Your task to perform on an android device: I want to interact with my wife on the Gmail app, so compose an email with the body, "Hello, my wife, How are you?" and send to my wife, clarawagner98b@gmail.com on the gmail app.
Image 0: 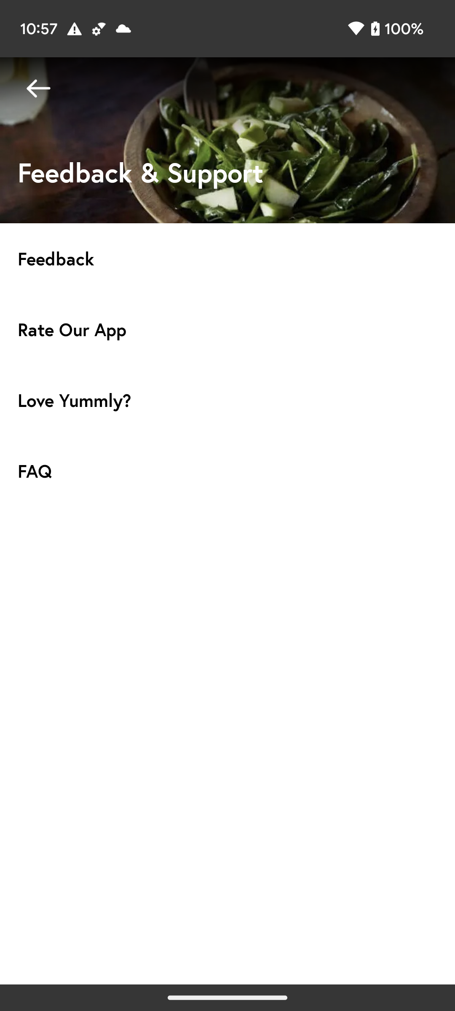
Open the Gmail app.
Step 0: open app "Gmail"
Image 1: 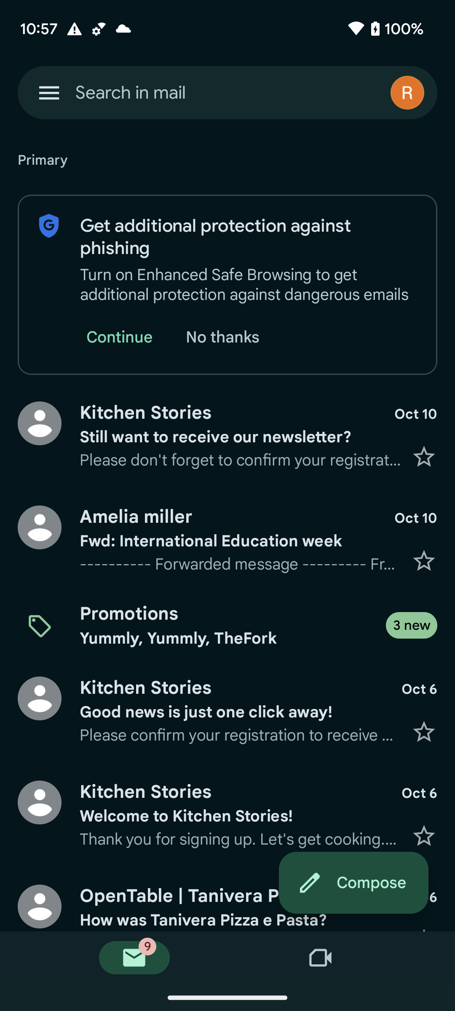
Click on the Compose button at the bottom right corner of the screen to compose an email.
Step 1: click (353, 883)
Image 2: 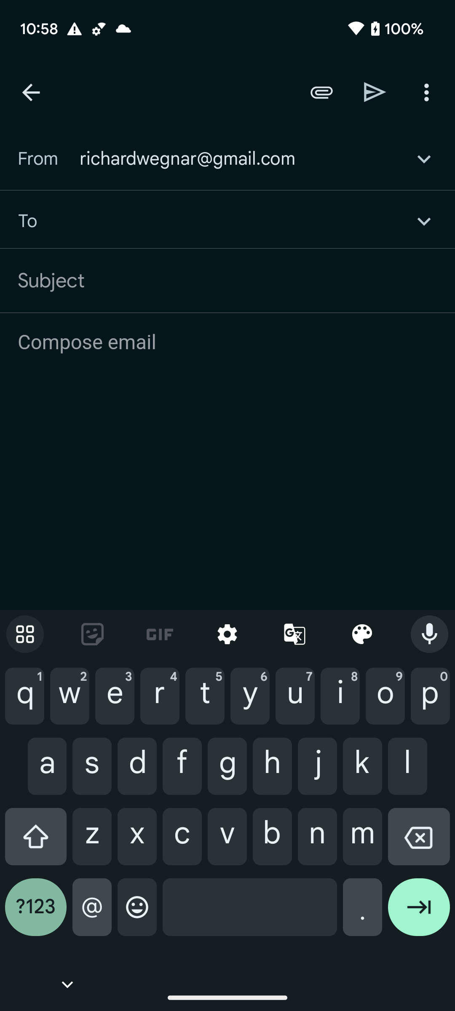
Type clarawagner98b@gmail.com in the recipient section to send this email with my wife.
Step 2: type "clarawagner98b@gmail.com"
Image 3: 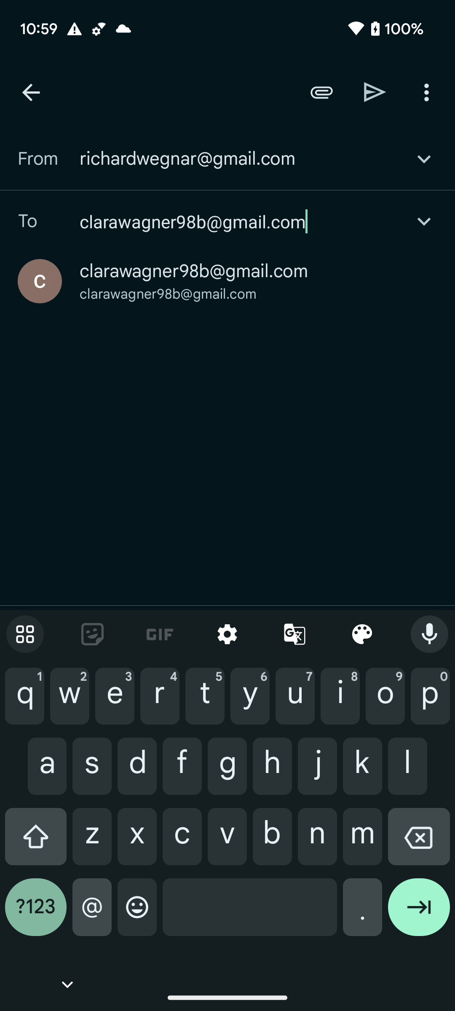
Click on the clarawagner98b@gmail.com to select this email account
Step 3: click (194, 271)
Image 4: 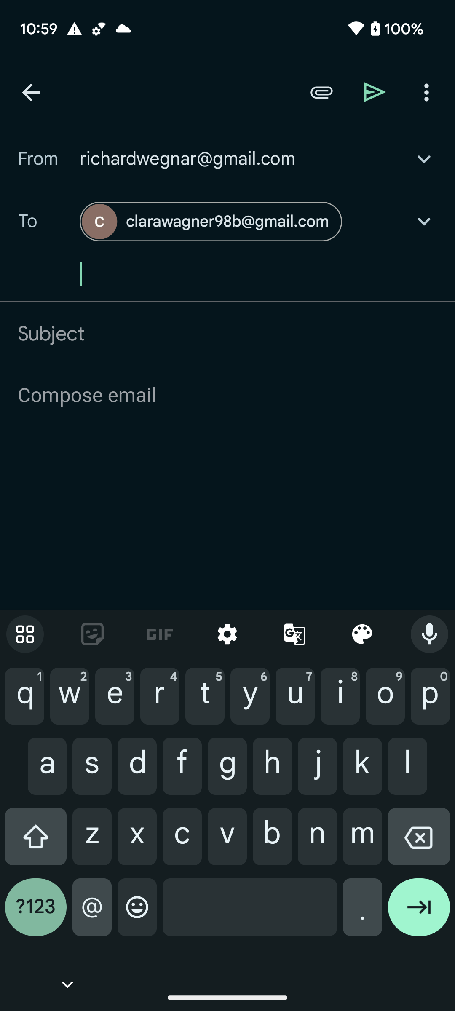
Click on the Compose email to write the body of this email.
Step 4: click (228, 396)
Image 5: 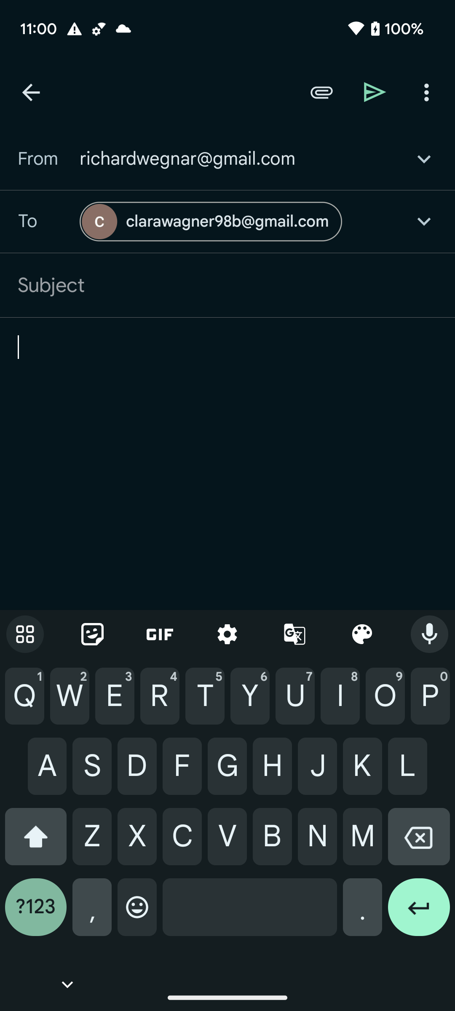
Type Hello, my wife, How are you? in the body of this email.
Step 5: type "Hello, my wife, How are you?"
Image 6: 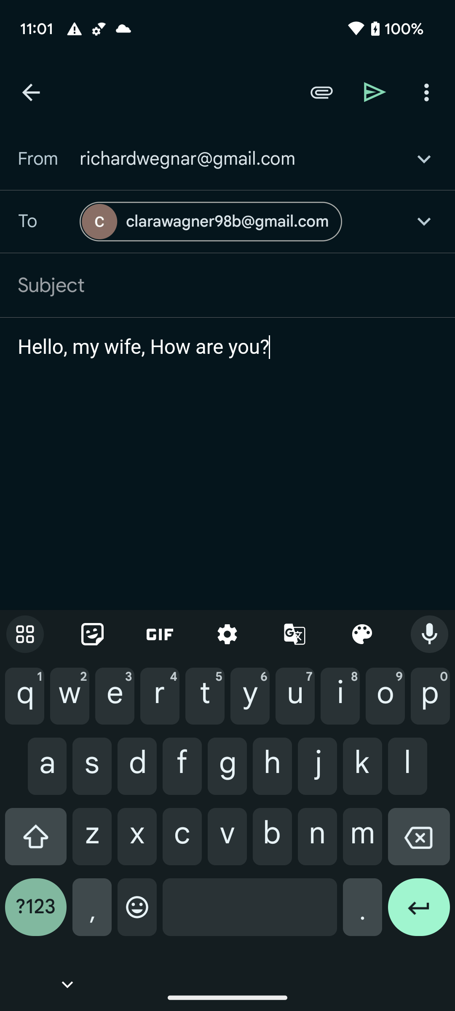
Click on the send button at the top right corner of this screen to send this email to my wife.
Step 6: click (375, 92)